Your task to perform on an android device: Add the Van Heusen sweatshirt in Purple in M size to my wishlist on the Amazon app.
Image 0: 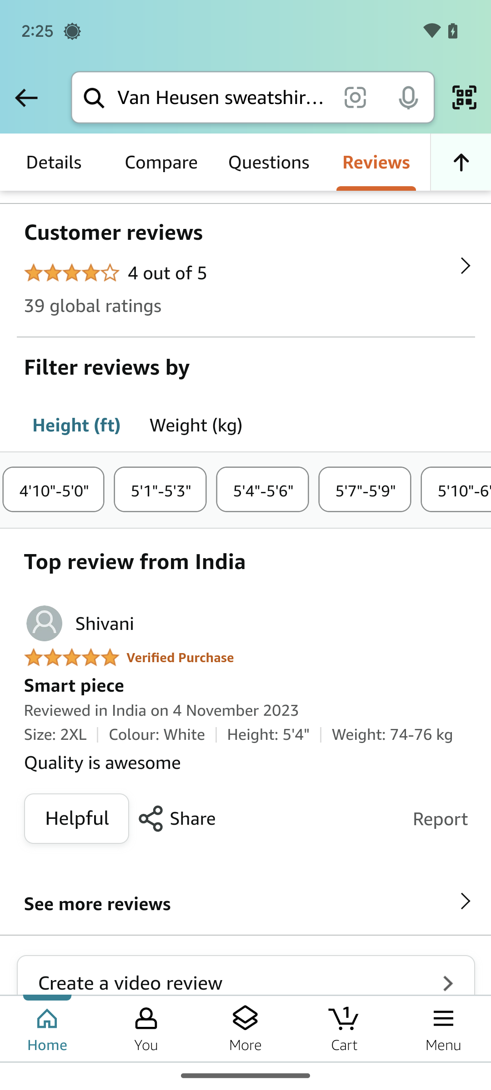
Click on the Details tab below the search bar.
Step 0: click (53, 162)
Image 1: 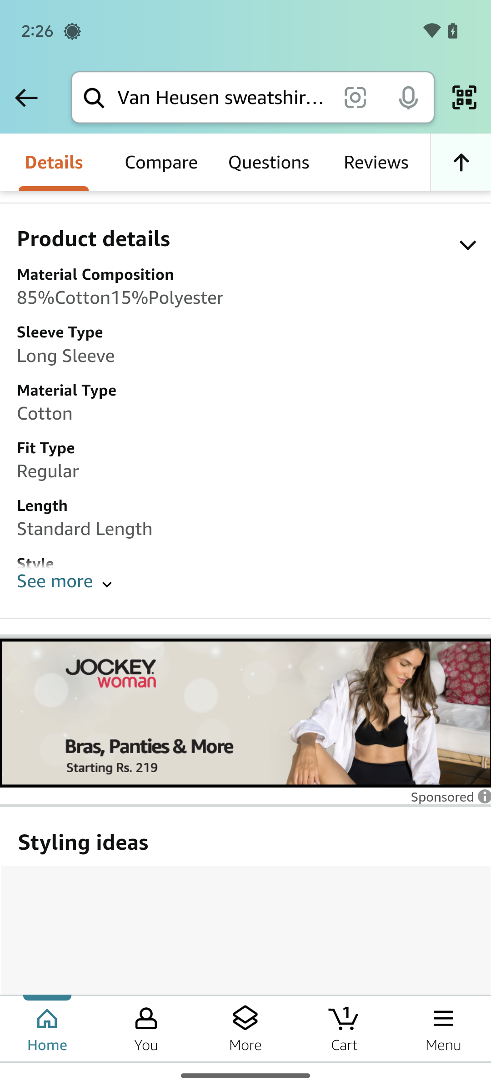
Scroll down until the product images.
Step 1: scroll up
Image 2: 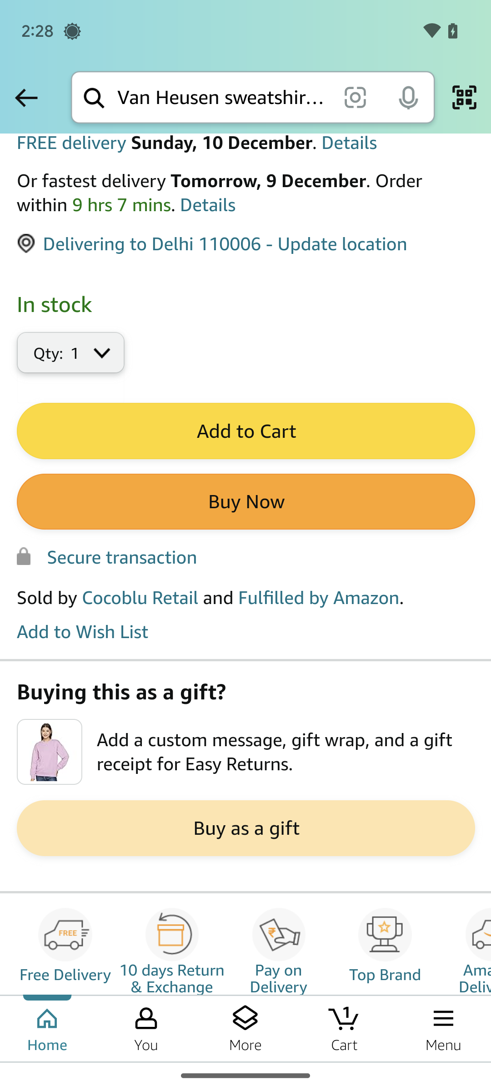
Scroll down until the product images.
Step 2: scroll up
Image 3: 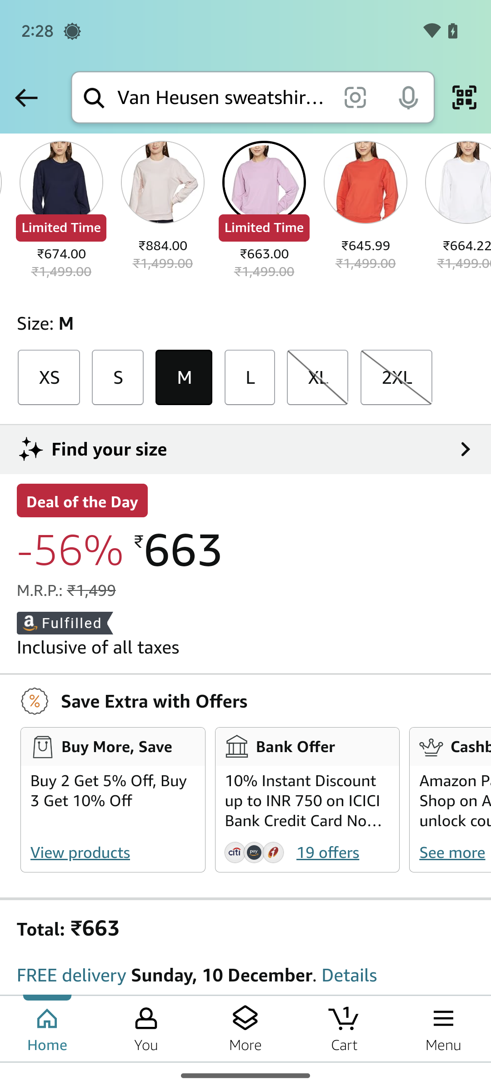
Scroll down until the product images.
Step 3: scroll up
Image 4: 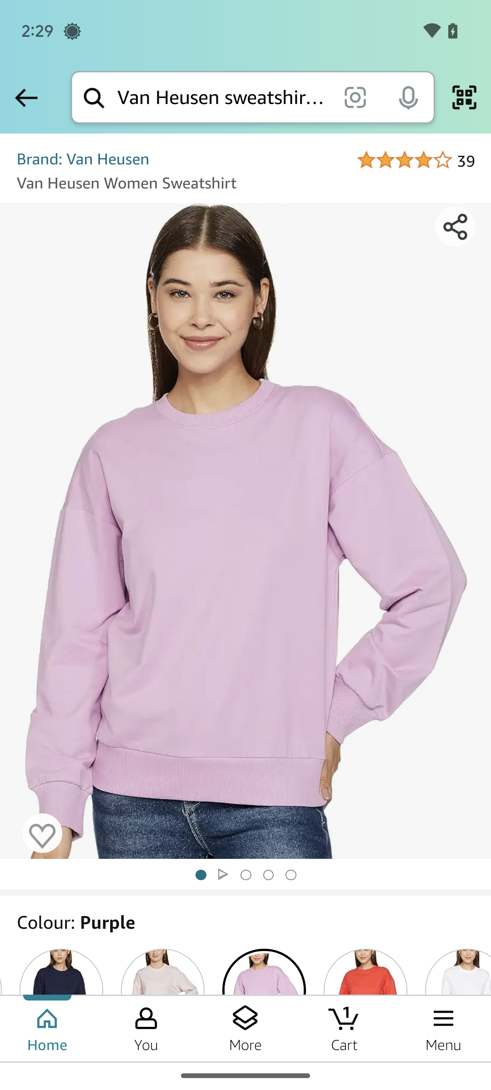
Click on the heart icon at the left side of the product image.
Step 4: click (42, 836)